Your task to perform on an android device: Open the Gmail App, Select the Official Weekend Party Mail and unmark an Email as read.
Image 1: 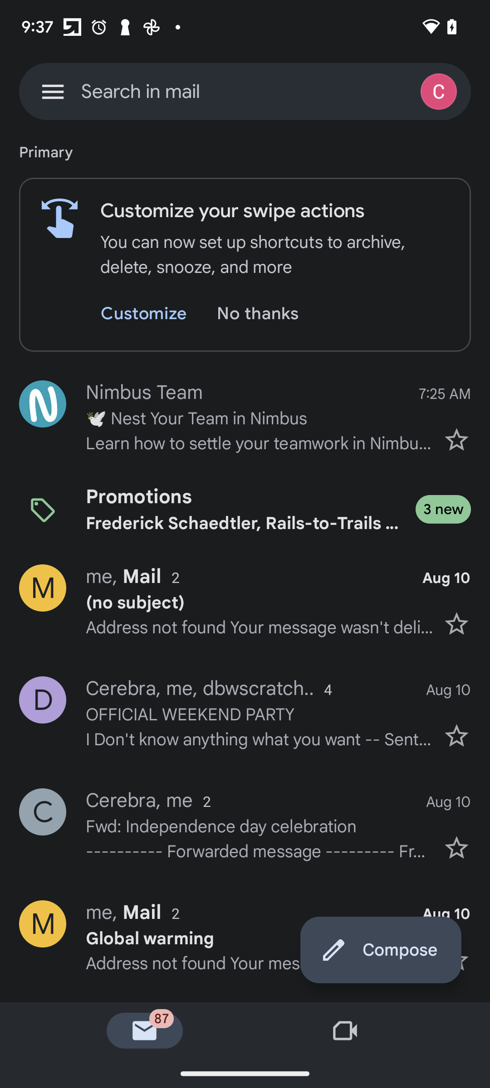
Select the Official Weekend Party Mail 
Step 1: click (245, 713)
Image 2: 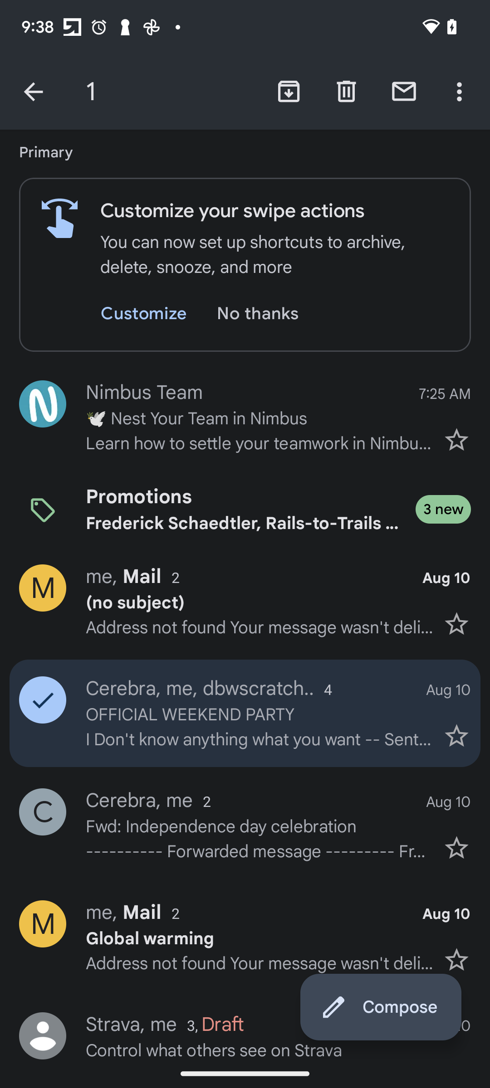
Click on the Message Icon to Unmarked an Email as Read
Step 2: click (404, 91)